Your task to perform on an android device: Open Xe app, Compare Japanese JPY to Indian INR and see the current stats
Image 0: 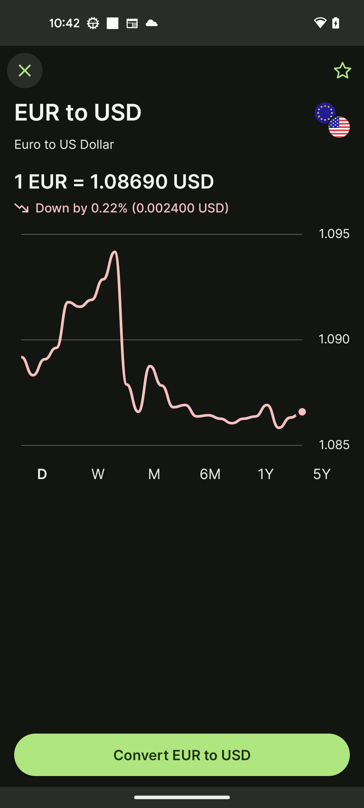
Open Xe app
Step 0: open app "Xe"
Image 1: 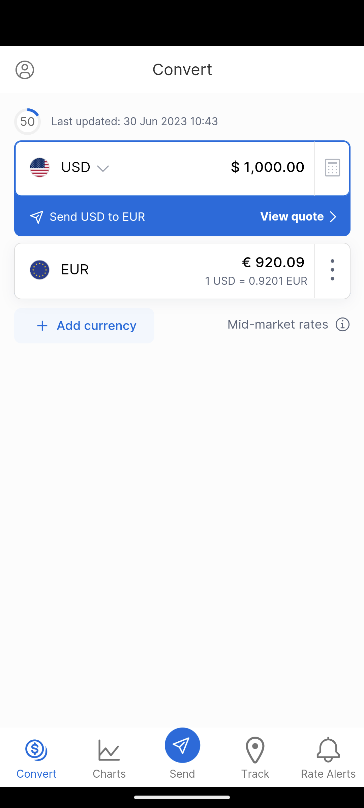
Click on the Charts at the bottom of the screen
Step 1: click (109, 757)
Image 2: 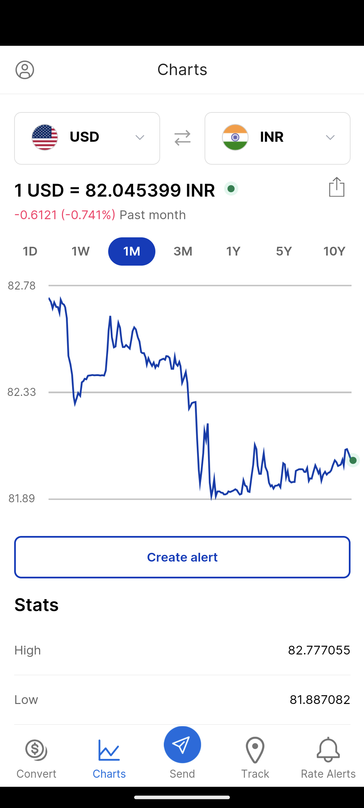
Click on the down errow icon at the front of the USD
Step 2: click (87, 138)
Image 3: 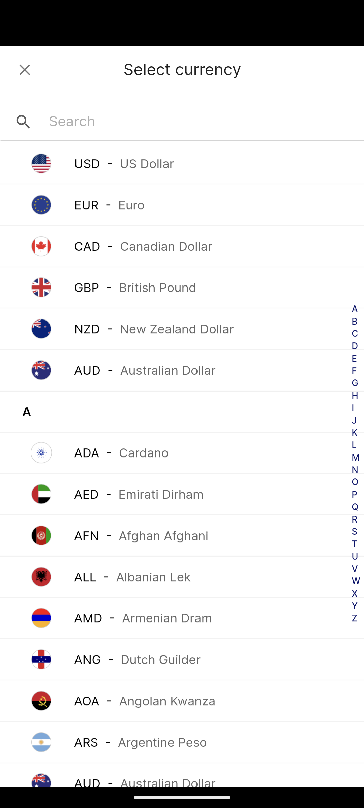
Click on the Search bar at the top of the screen
Step 3: click (87, 138)
Image 4: 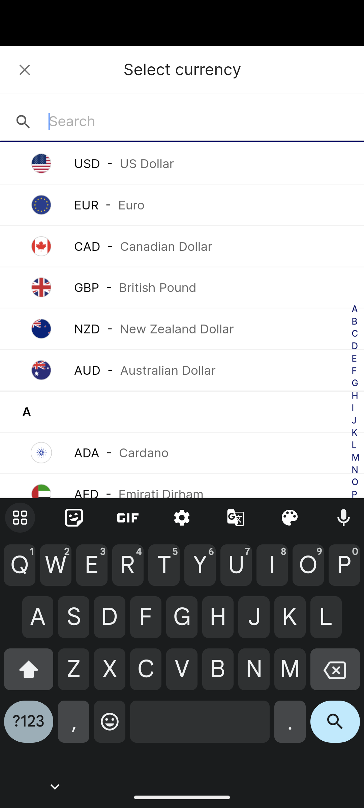
Search for INR
Step 4: type "INR"
Image 5: 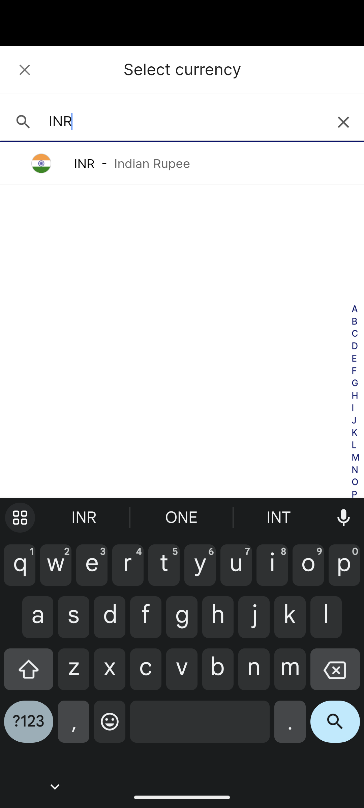
Click on the INR - Indian Rupee at the search result
Step 5: click (182, 163)